Your task to perform on an android device: I would like to share the recording YMCA from the Easy Voice Recorder app to Janedbwpersonatest@gmail.com via the Gmail app.
Image 0: 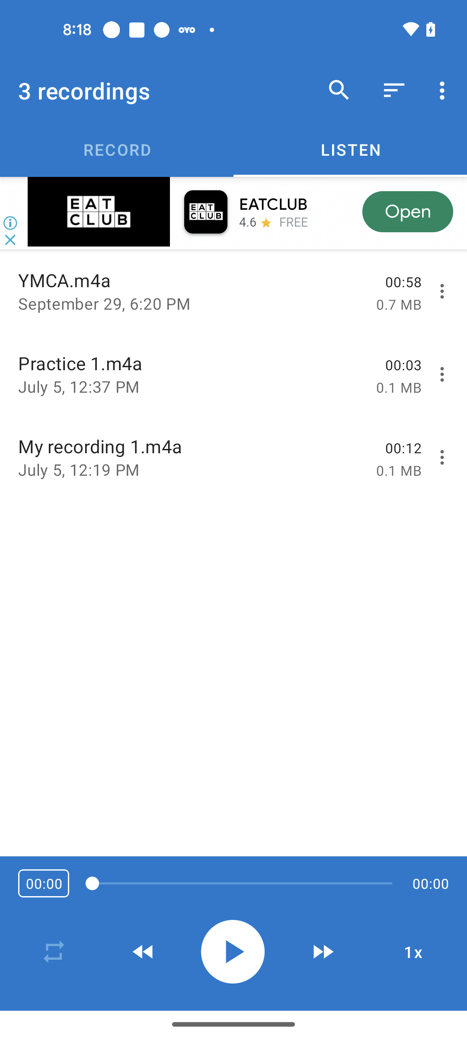
Click on the Three dots icon in front of the YMCA recording
Step 0: click (444, 291)
Image 1: 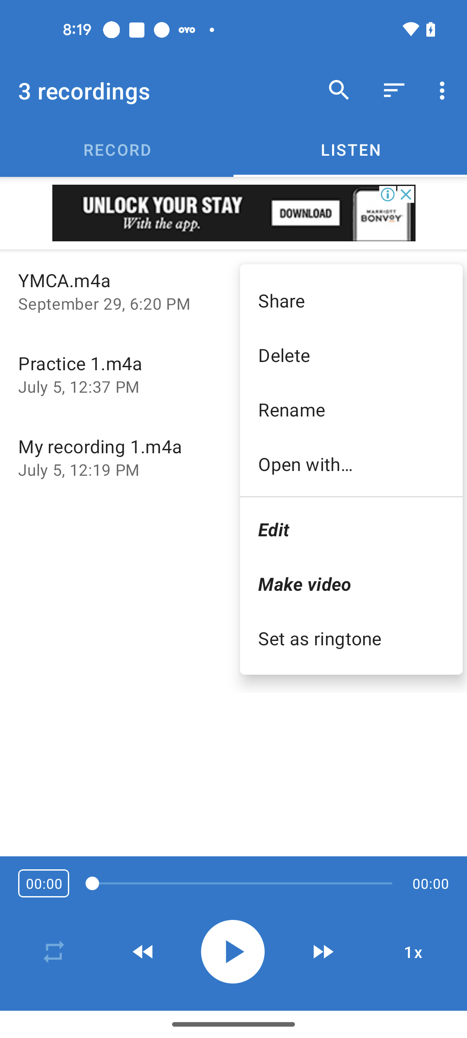
Click on the Share option
Step 1: click (351, 300)
Image 2: 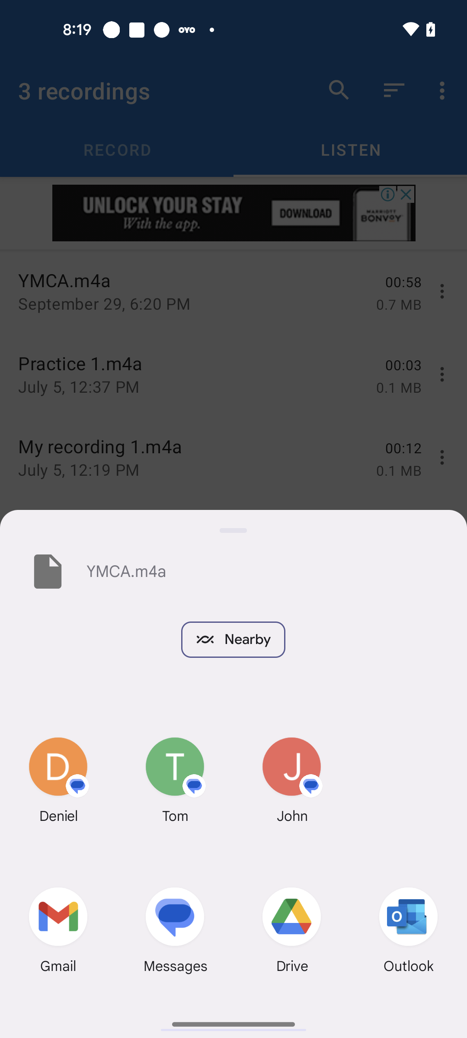
Select the Gmail app option
Step 2: click (40, 924)
Image 3: 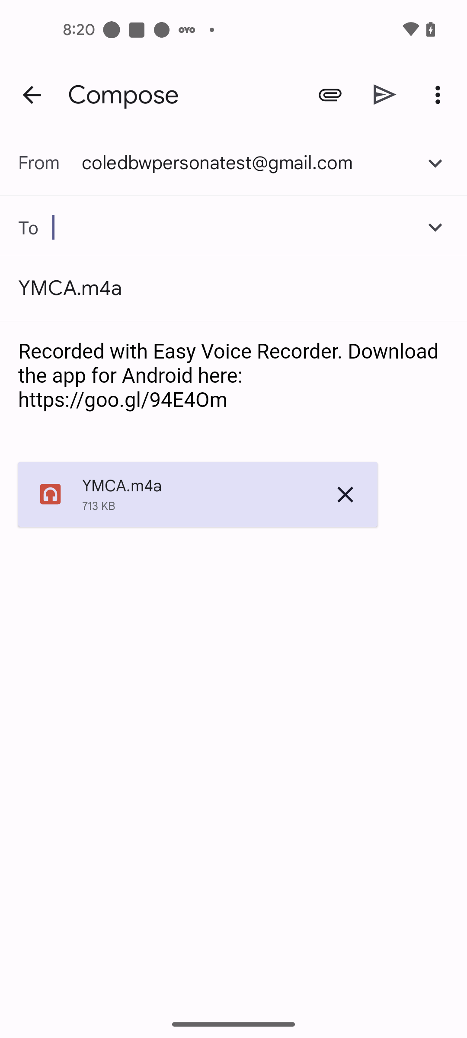
Enter the Email ID Janedbwpersonatest@gmail.com
Step 3: type "Janedbwpersonatest@gmail.com"
Image 4: 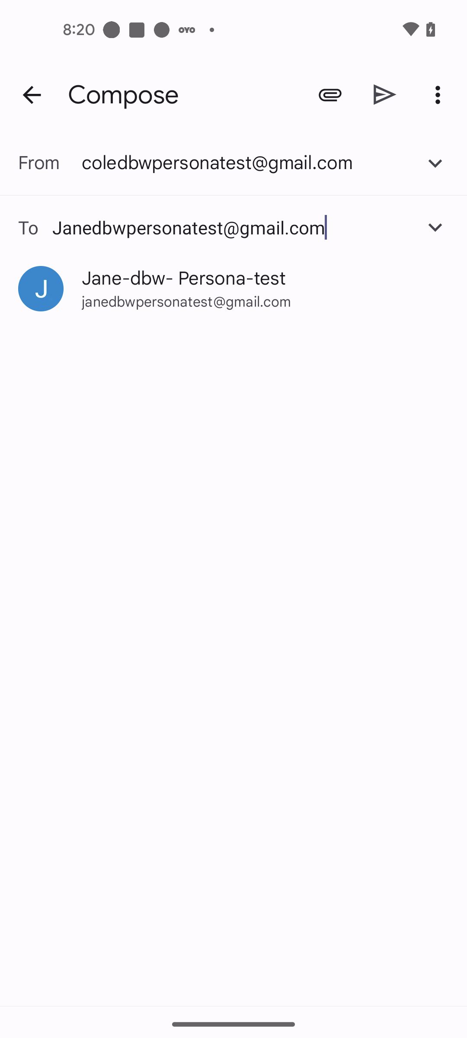
Select the suggested email id Janedbwpersonatest@gmail.com
Step 4: click (184, 278)
Image 5: 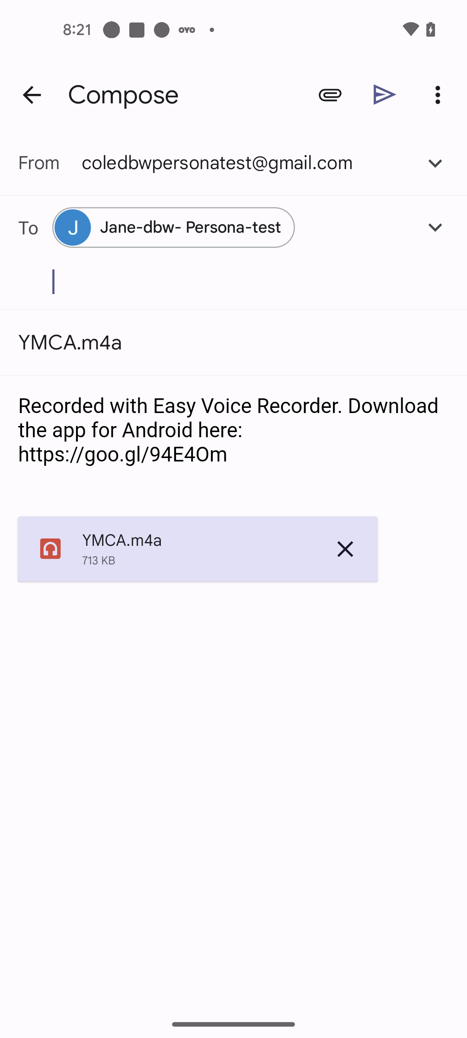
Click on the send icon
Step 5: click (385, 94)